Your task to perform on an android device: I want to search for the word "disappointment" on the current page and highlight it.
Image 1: 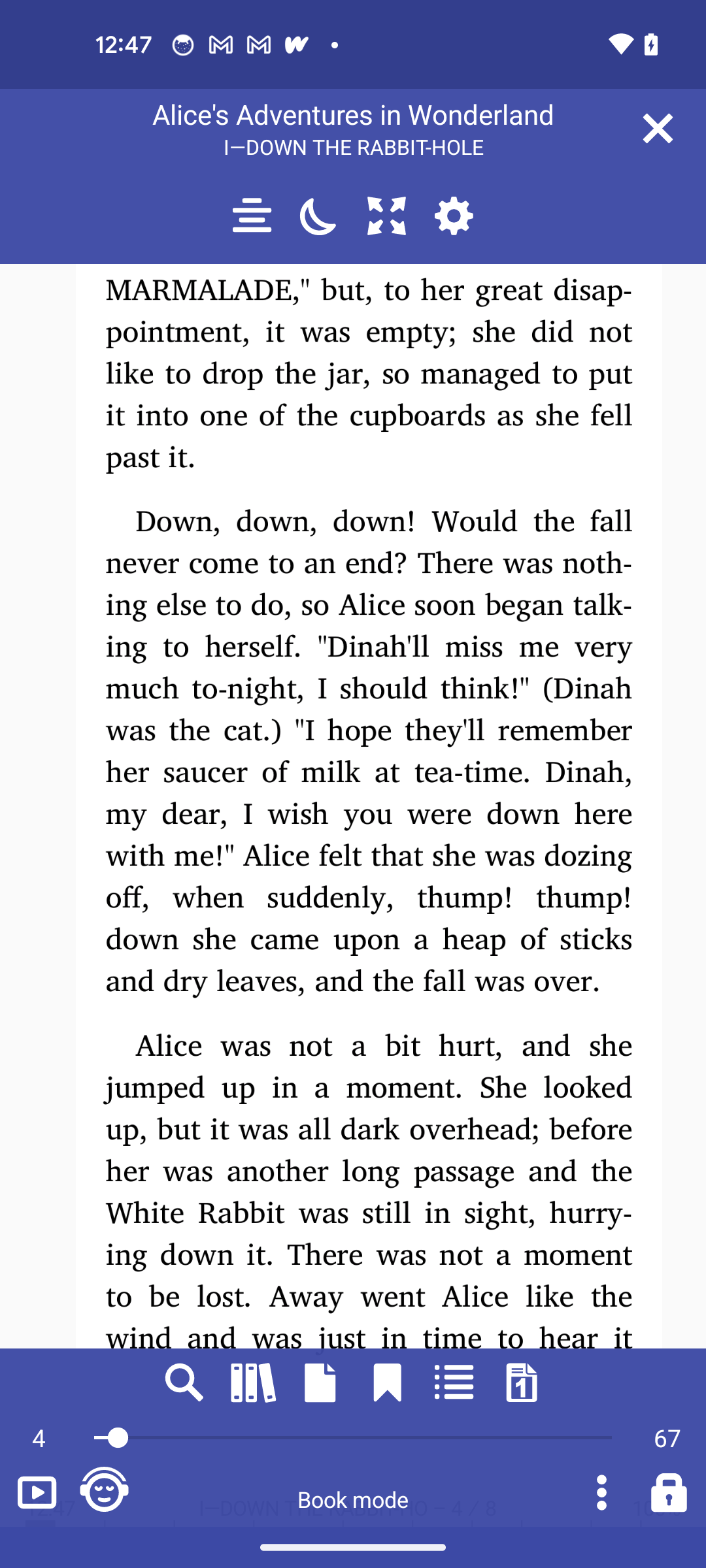
Tap on the search icon
Step 1: click (184, 1382)
Image 2: 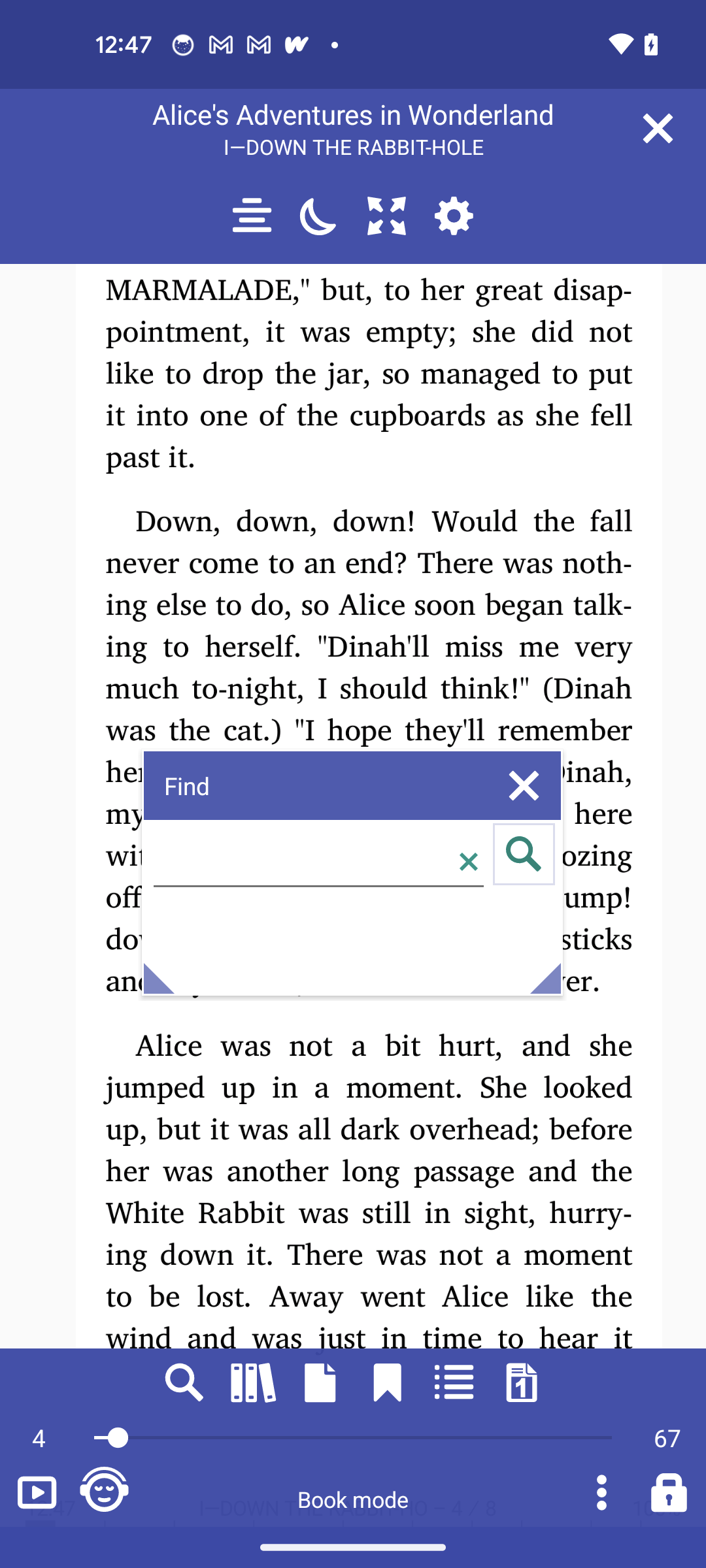
Tap on the search bar
Step 2: click (318, 861)
Image 3: 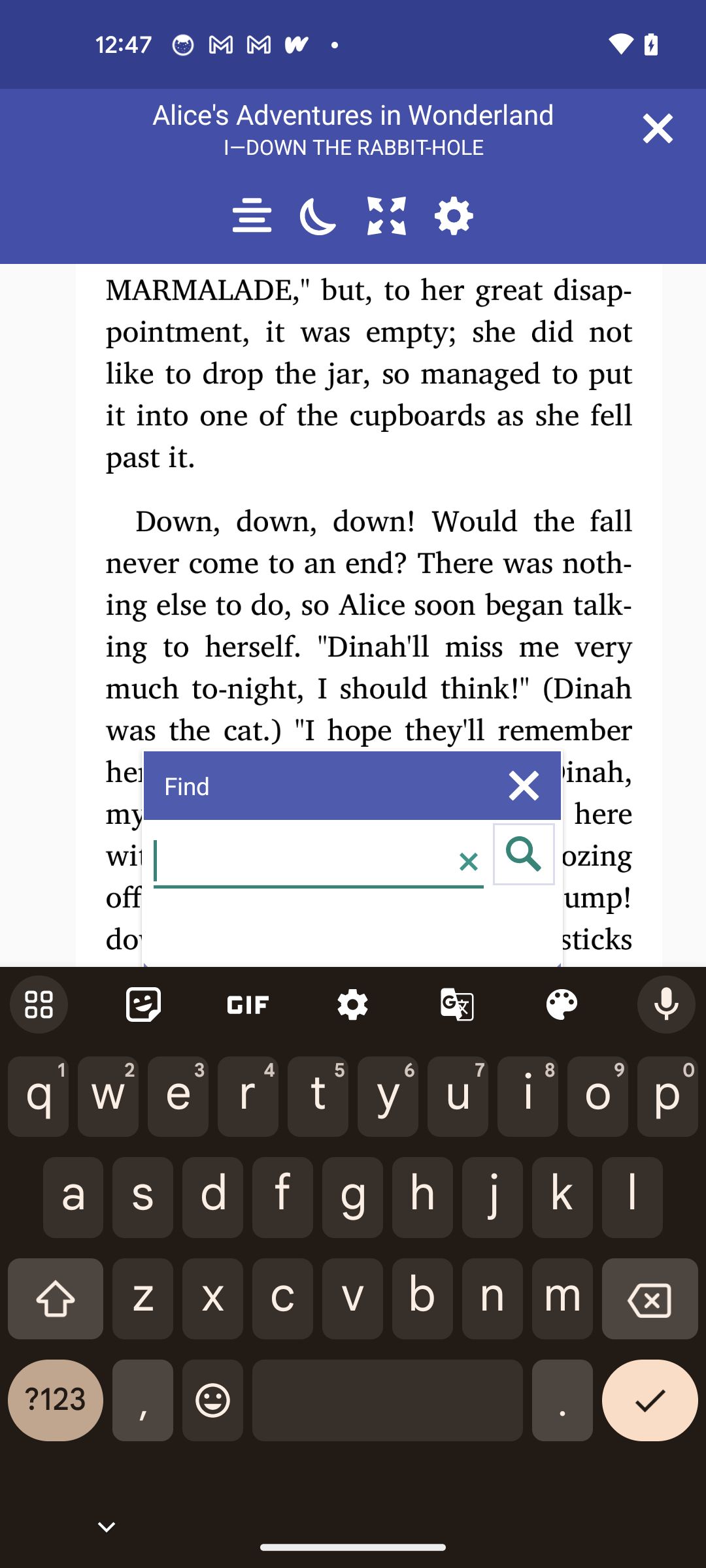
Search for the word disappointment
Step 3: type "disappointment"
Image 4: 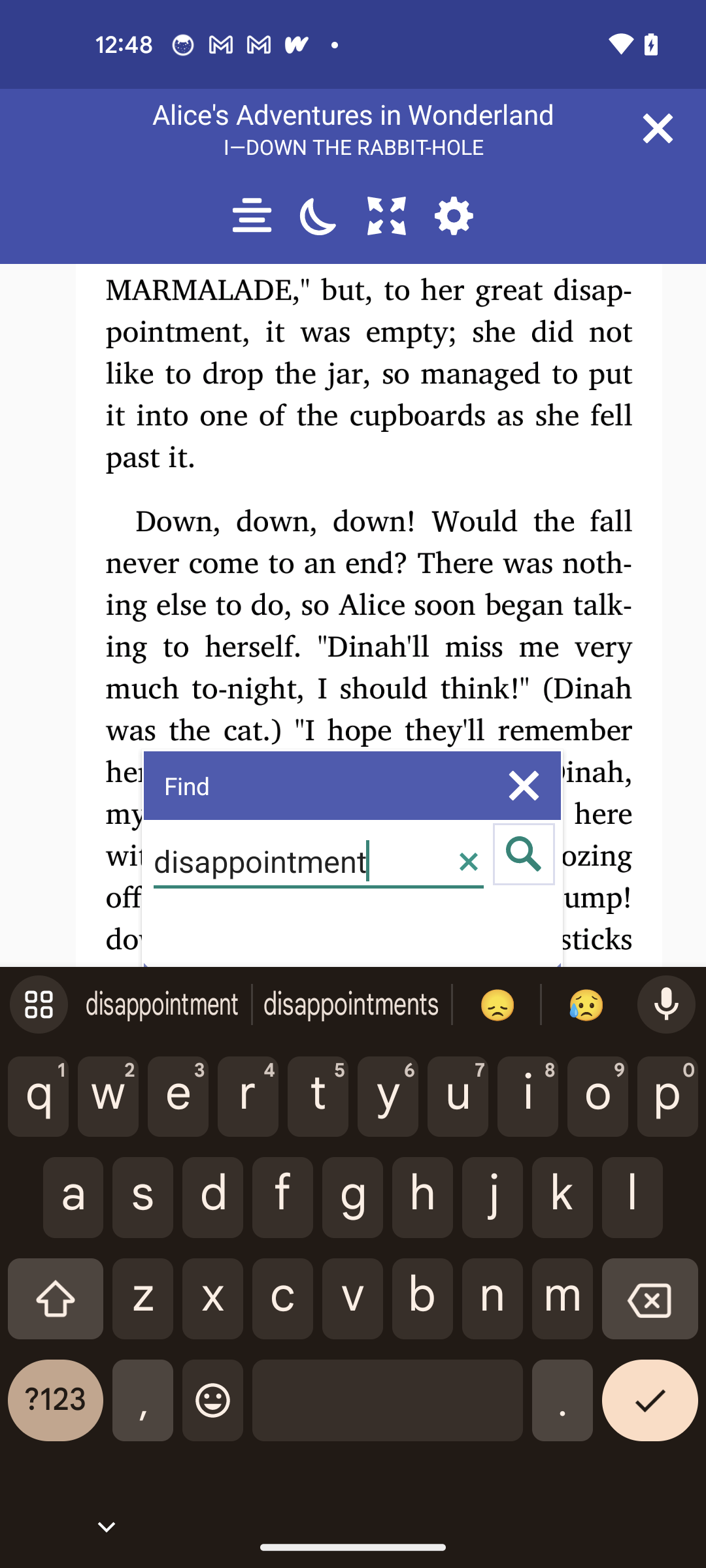
Tap on the search icon
Step 4: click (524, 853)